Your task to perform on an android device: Open IKEA app, Open the product ELLOVEN padlock, white and View photos of the product
Image 0: 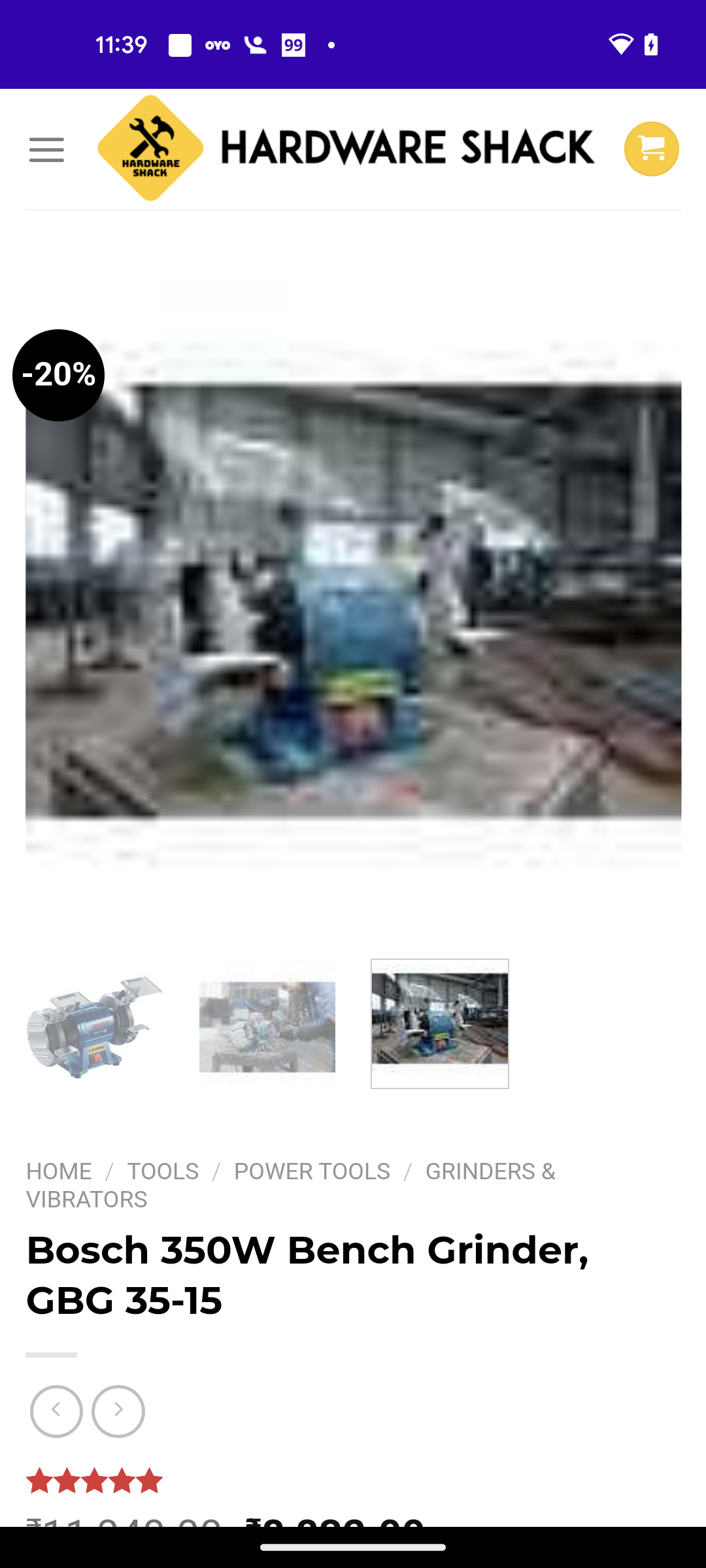
Open IKEA App
Step 0: open app "IKEA"
Image 1: 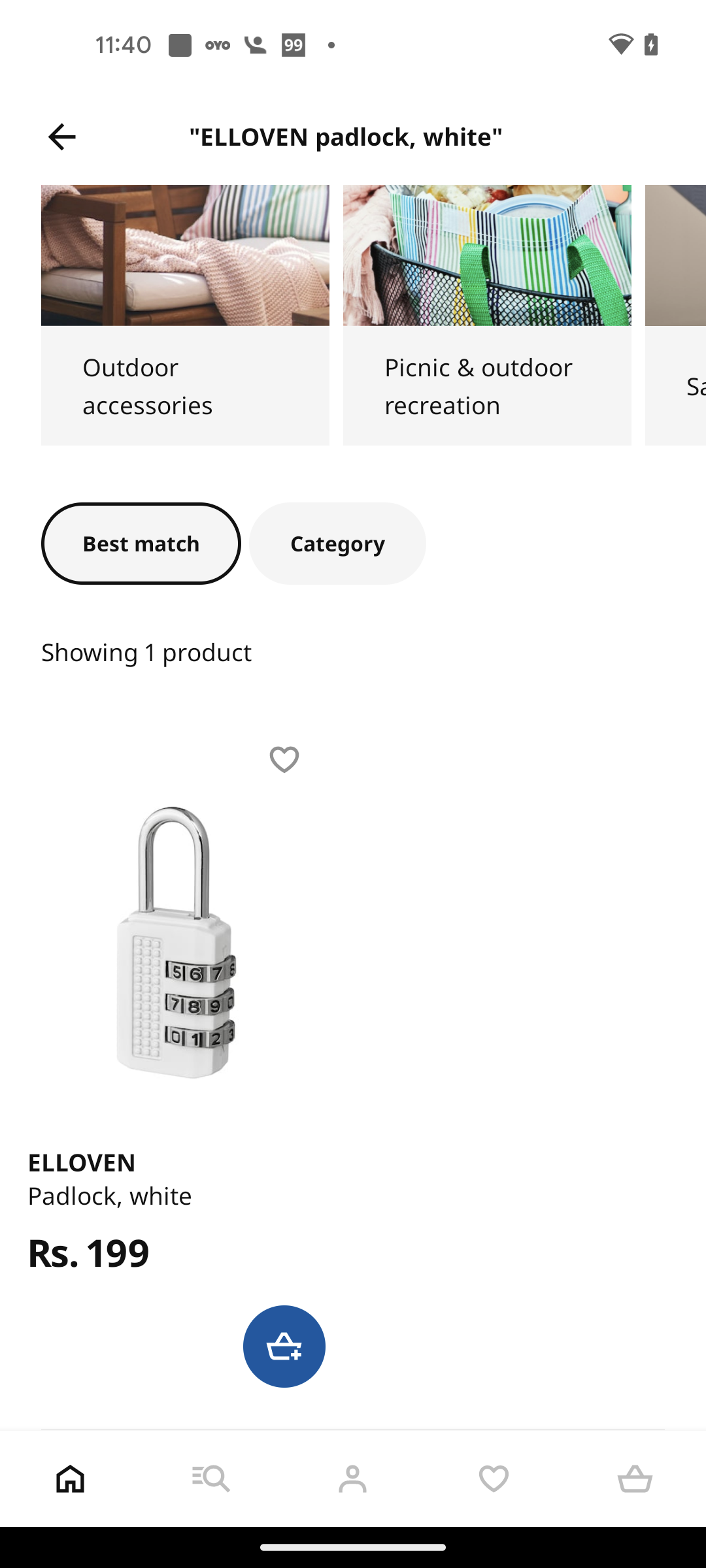
Open the product ELLOVEN padlock, white
Step 1: click (176, 942)
Image 2: 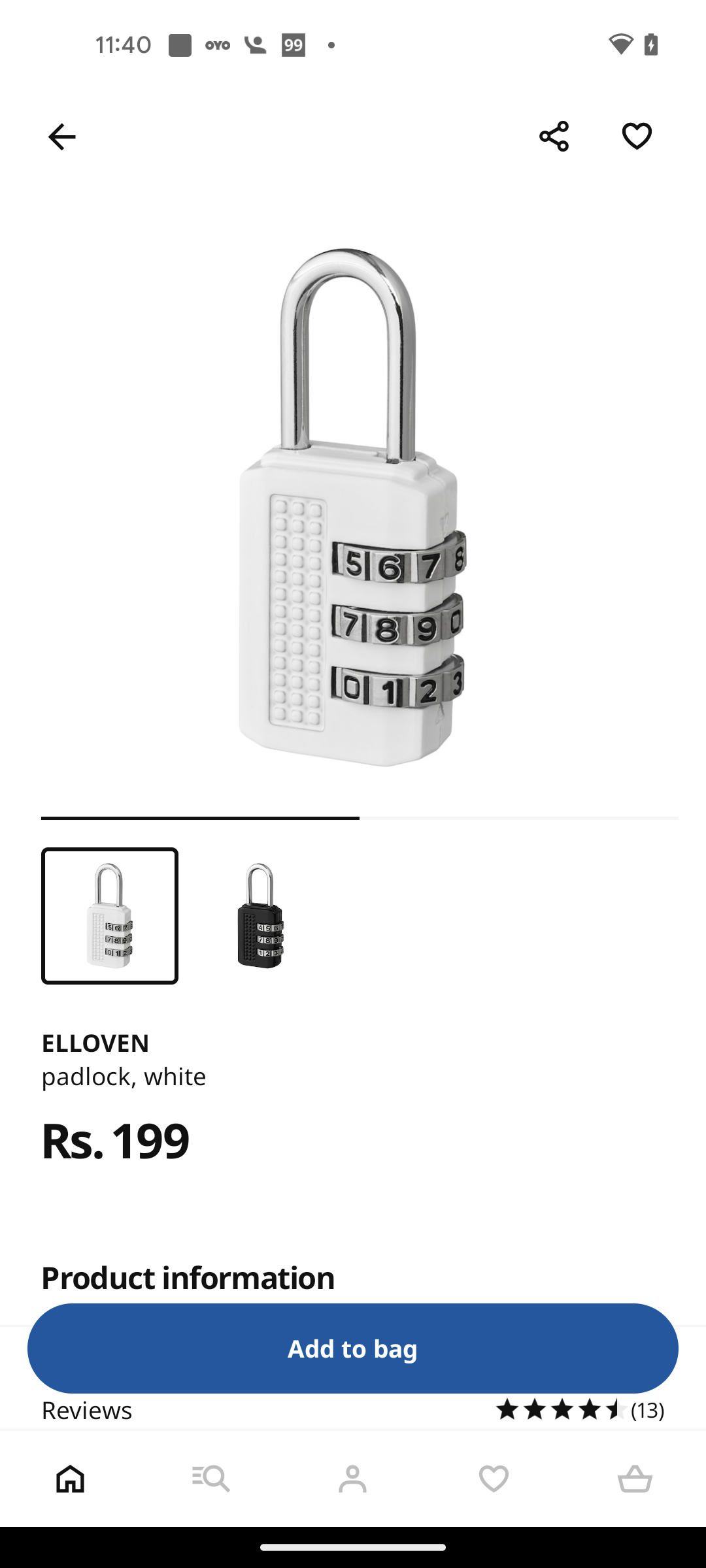
Click on the first photo
Step 2: click (352, 507)
Image 3: 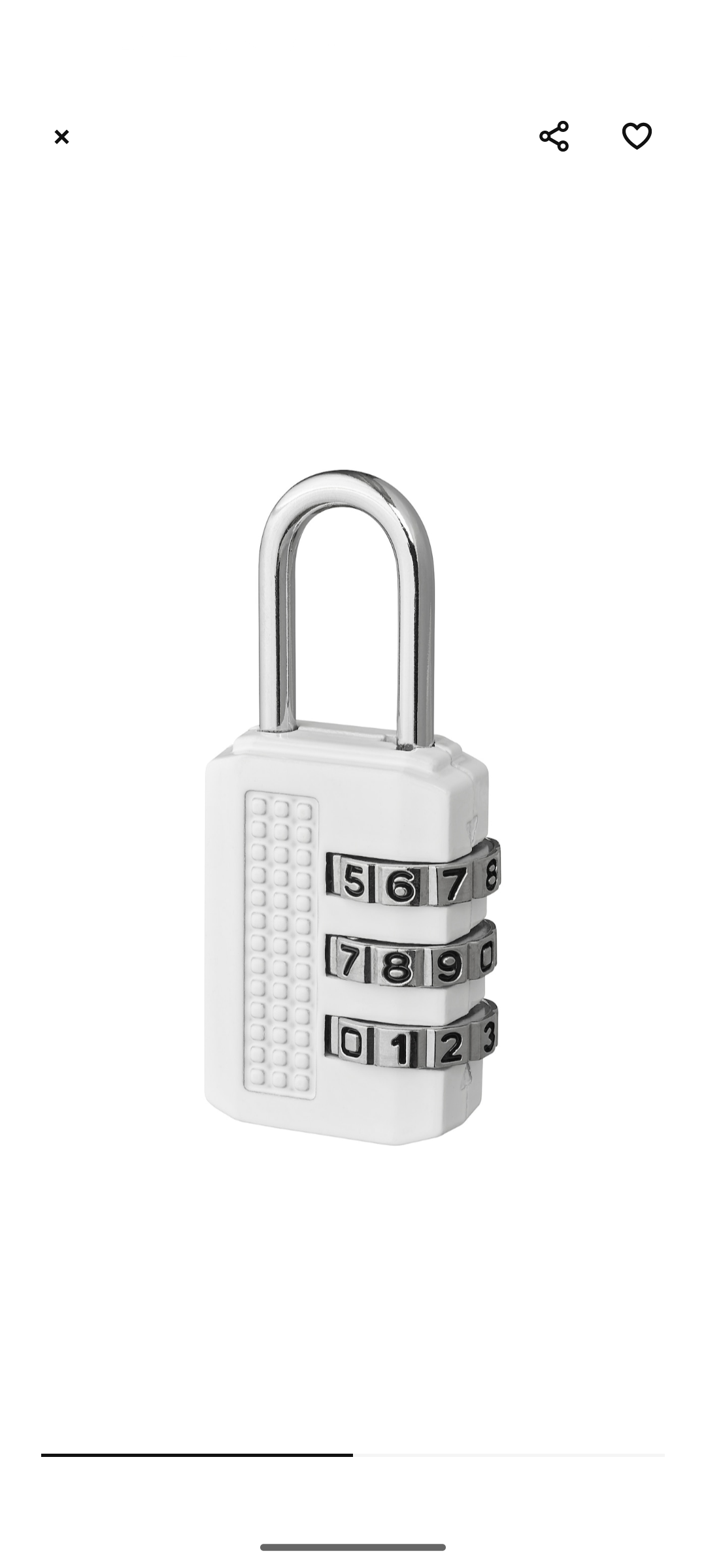
swipe left to view more photos
Step 3: scroll right